Your task to perform on an android device: Share the audio file to Thomas at Thomas123@gmail.com in the Voice recorder app .
Image 0: 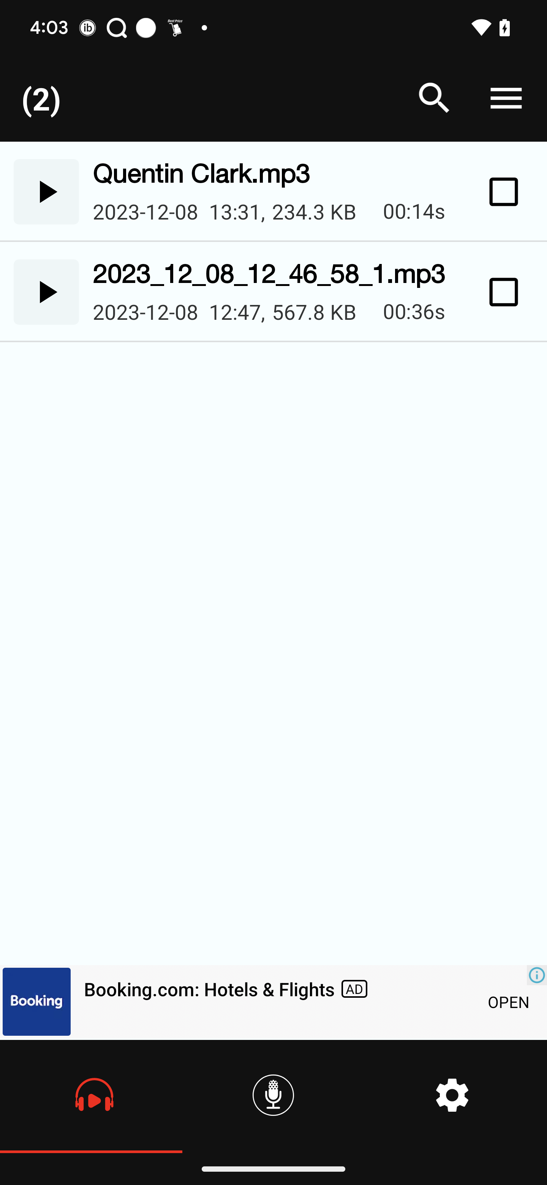
Click on the quentin clark file to share with thomas
Step 0: click (504, 195)
Image 1: 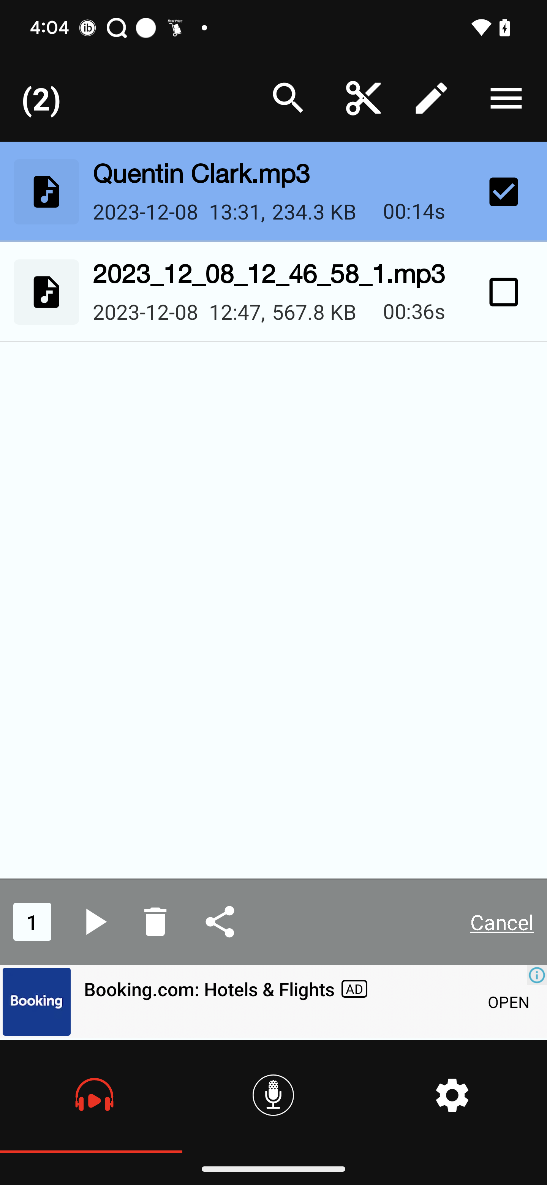
Click on the share icon
Step 1: click (222, 918)
Image 2: 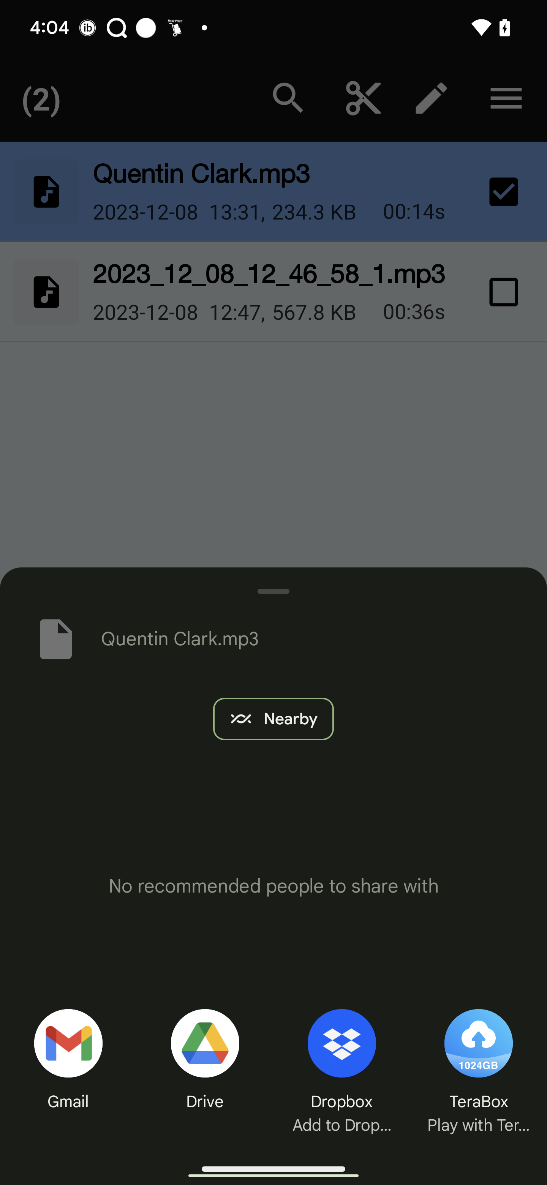
Click on the Gmail option
Step 2: click (71, 1039)
Image 3: 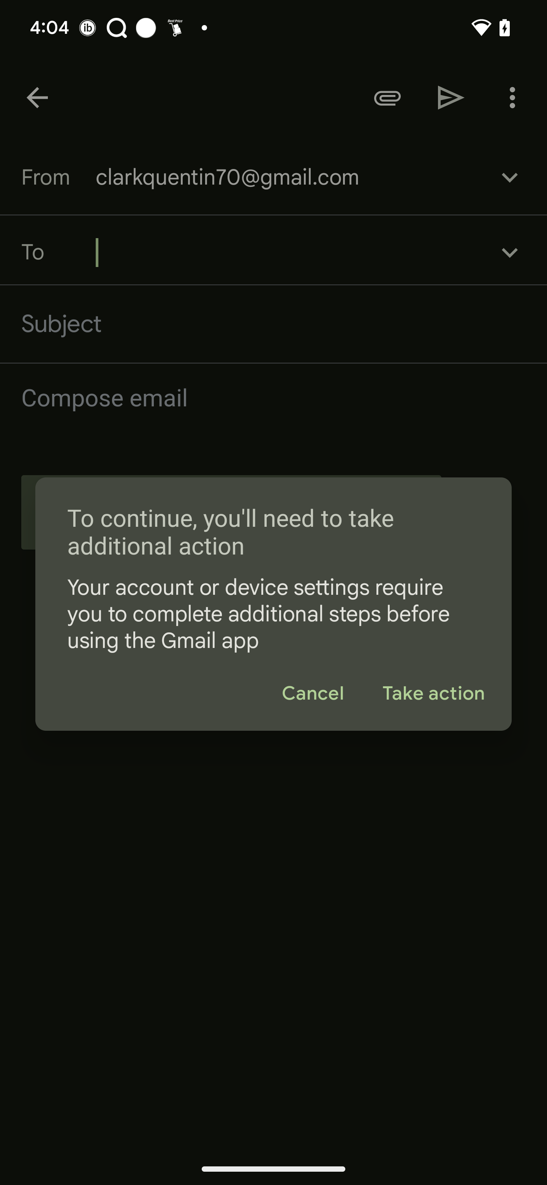
Click on the Gmail option
Step 3: wait
Image 4: 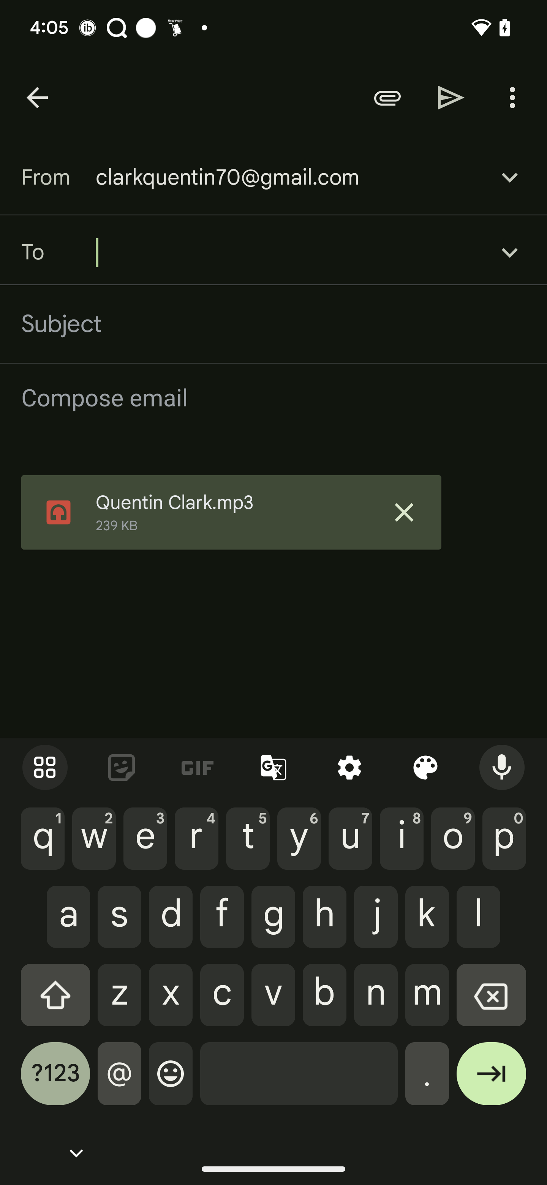
Type Thomas123@gmail.com
Step 4: type "Thomas123@gmail.com"
Image 5: 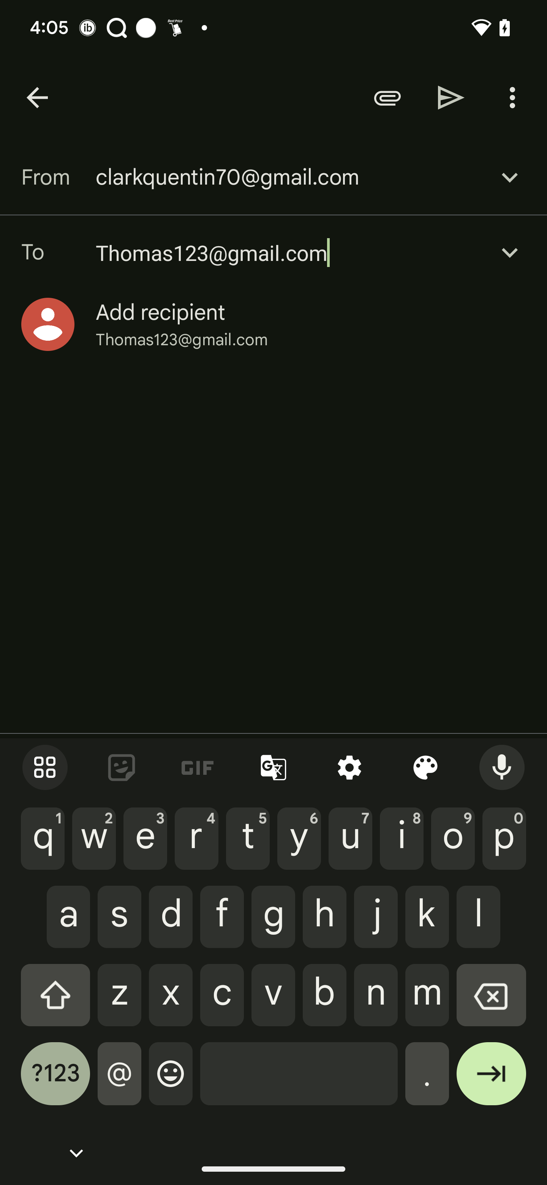
Click on the send icon 
Step 5: click (451, 97)